Your task to perform on an android device: My wife is singing a song from The Best Years of Our Lives movie and I want to record her voice on my phone, so start recording her voice in the Voice Recorder - URecorder app.
Image 0: 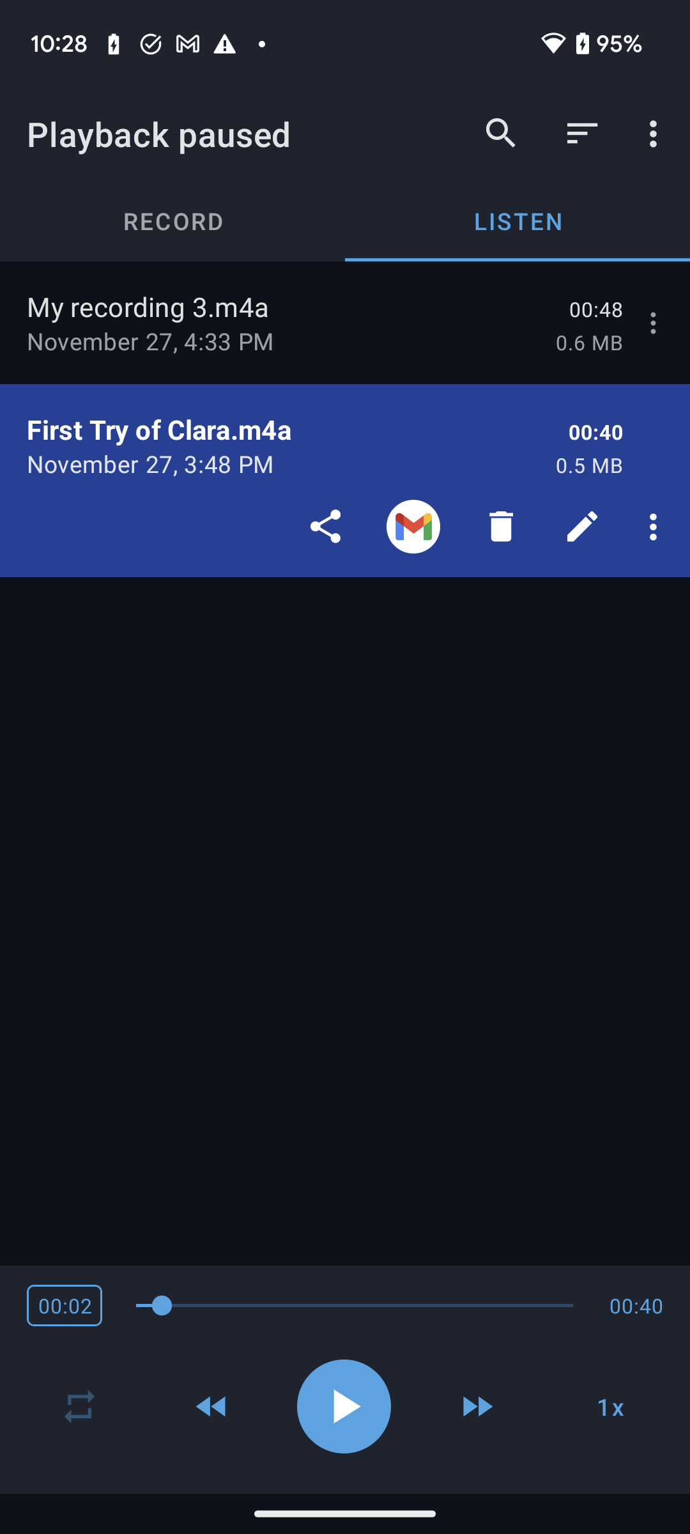
Open the Voice Recorder - URecorder app.
Step 0: open app "Voice Recorder - URecorder"
Image 1: 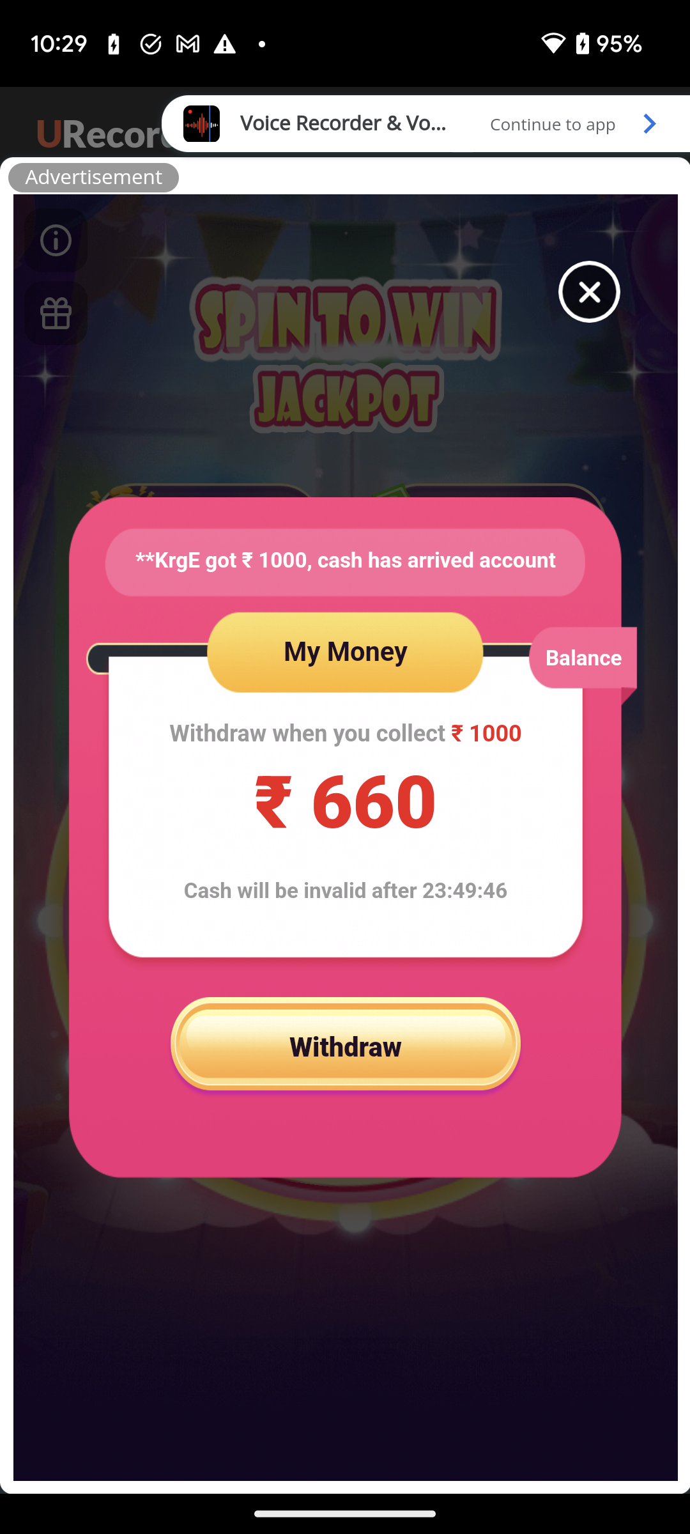
Open the Voice Recorder - URecorder app.
Step 1: wait
Image 2: 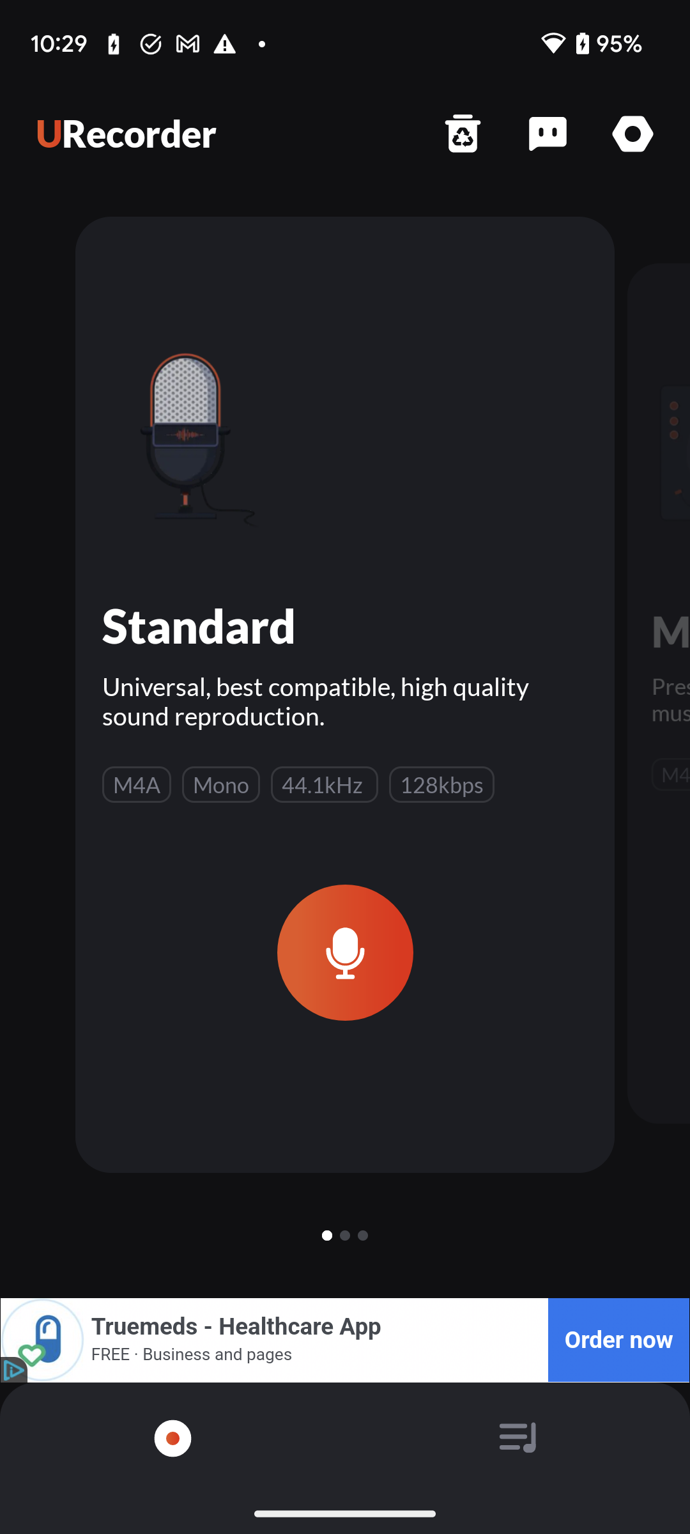
Click on the record button icon to start recording my wife's voice.
Step 2: click (345, 952)
Image 3: 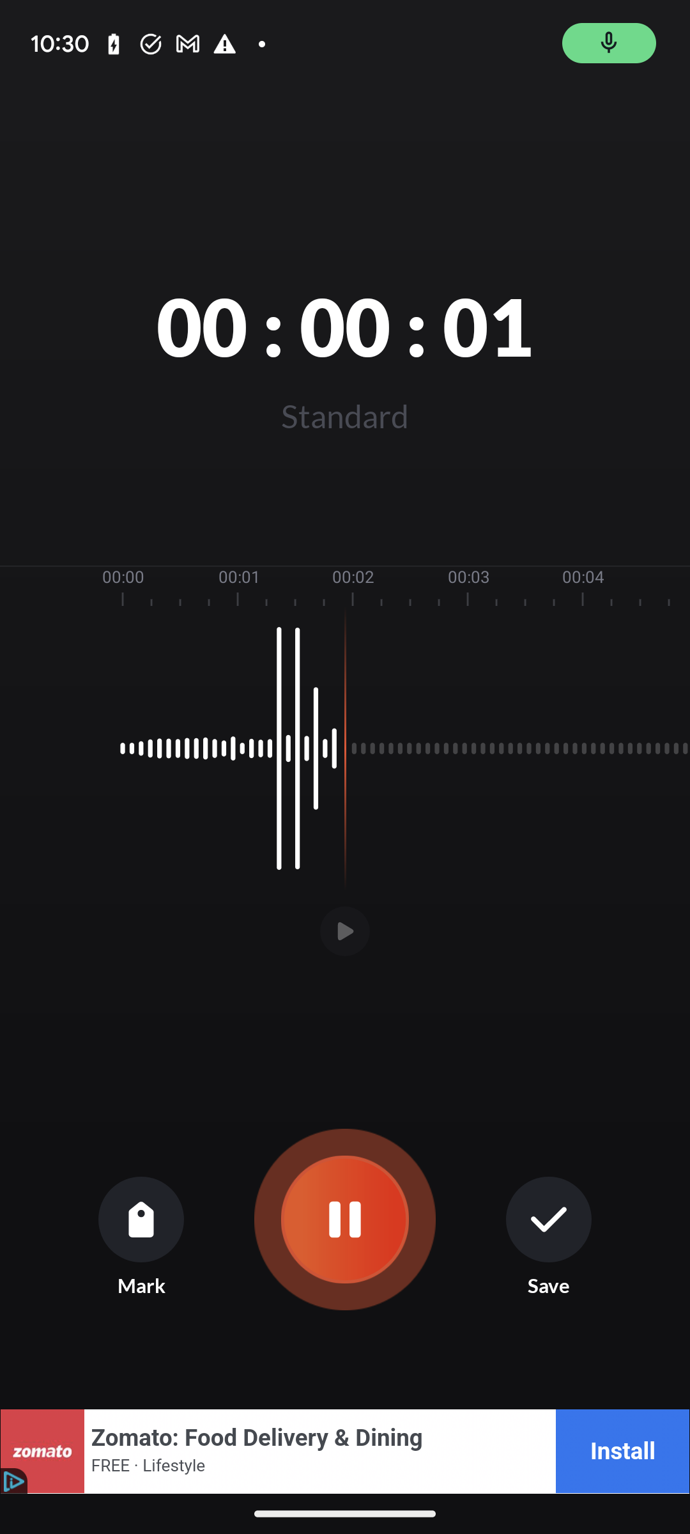
Click on the pause button to stop the recording
Step 3: click (345, 1220)